Your task to perform on an android device: Send a "Hi" message to my friend Natalie Larson on the Skype app.
Image 1: 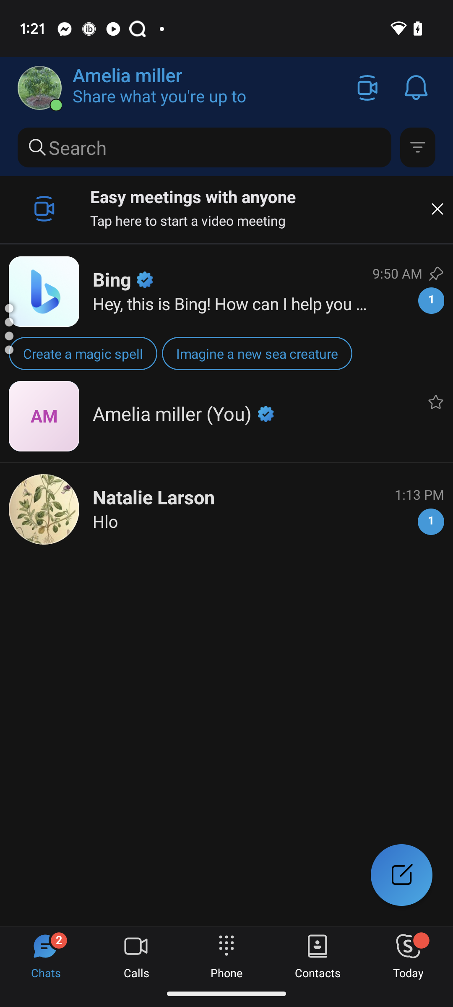
Open the Natalie Larson chat
Step 1: click (226, 509)
Image 2: 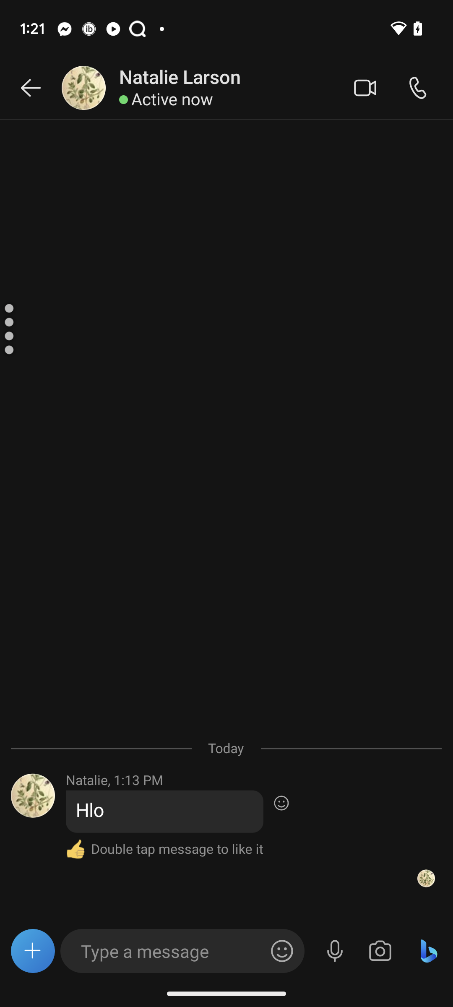
Click on the Chat box at the bottom.
Step 2: click (172, 951)
Image 3: 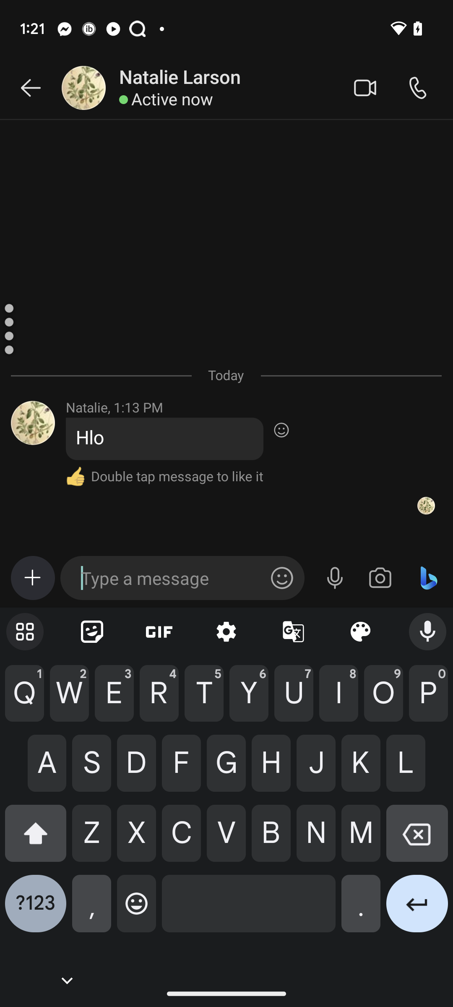
Type "Hi" in the chat Box.
Step 3: type "Hi"
Image 4: 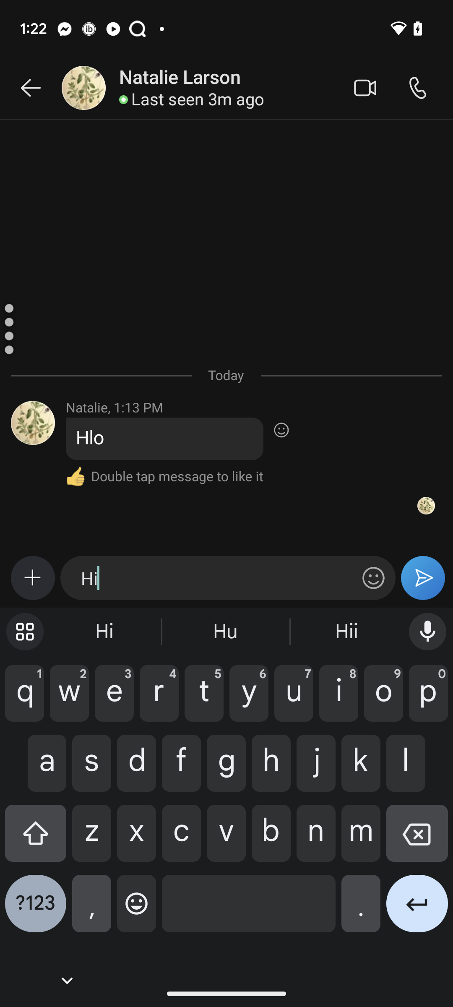
Click on the Send icon on the Right side of the chat box.
Step 4: click (423, 578)